Your task to perform on an android device: Add a 500 gram hybrid tomato to the cart using the Blinkit app.
Image 0: 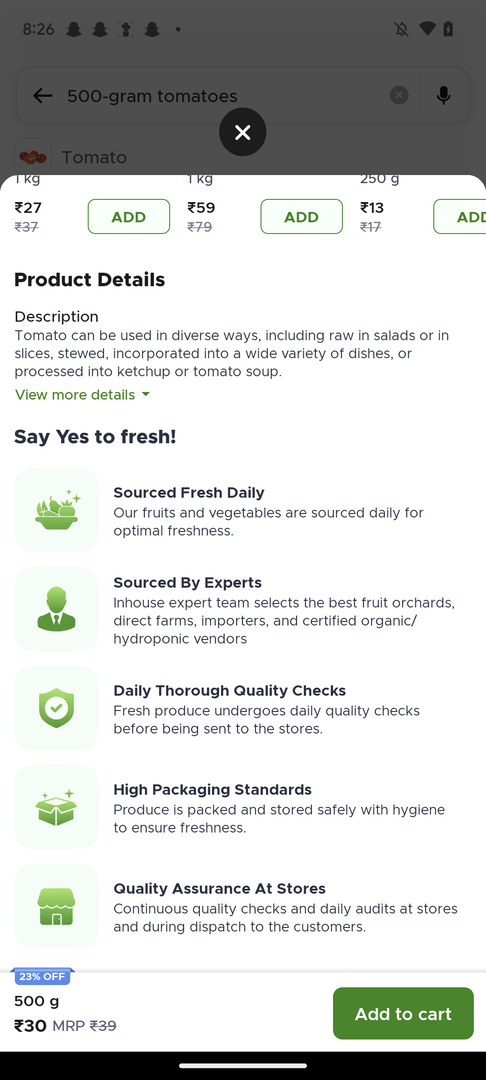
Click on Add to cart 
Step 0: click (403, 1013)